Your task to perform on an android device: open the blinkit app and Add sensodyne toothpaste to cart in Blinkit
Image 0: 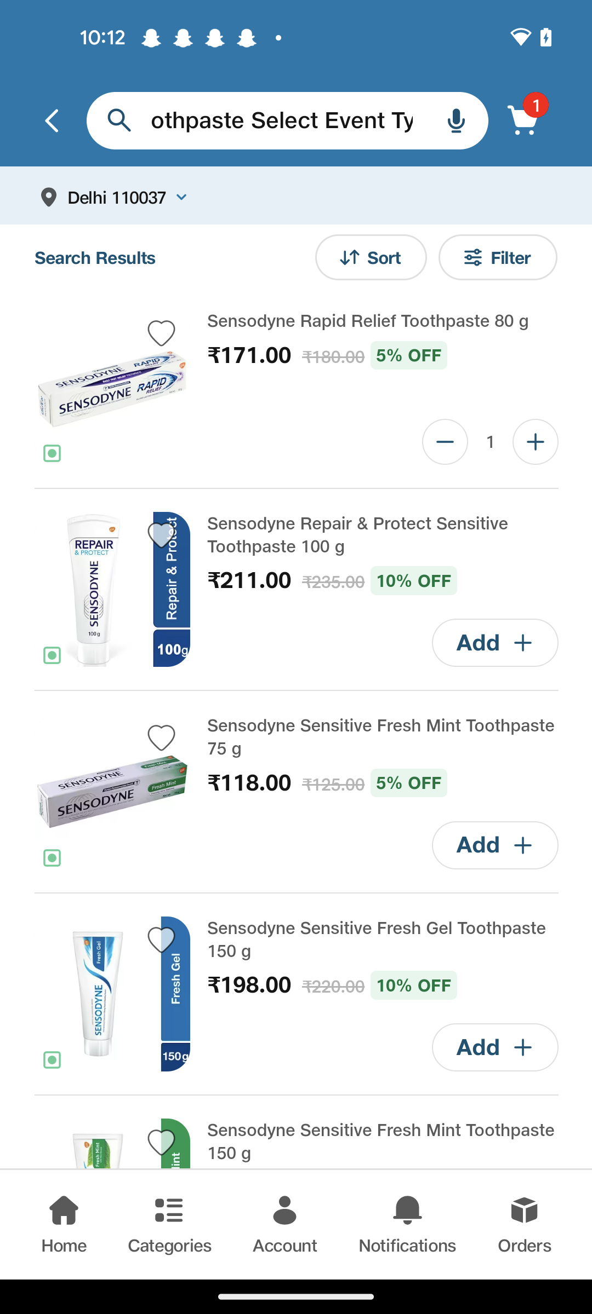
open the Blinkit app
Step 0: open app "Blinkit"
Image 1: 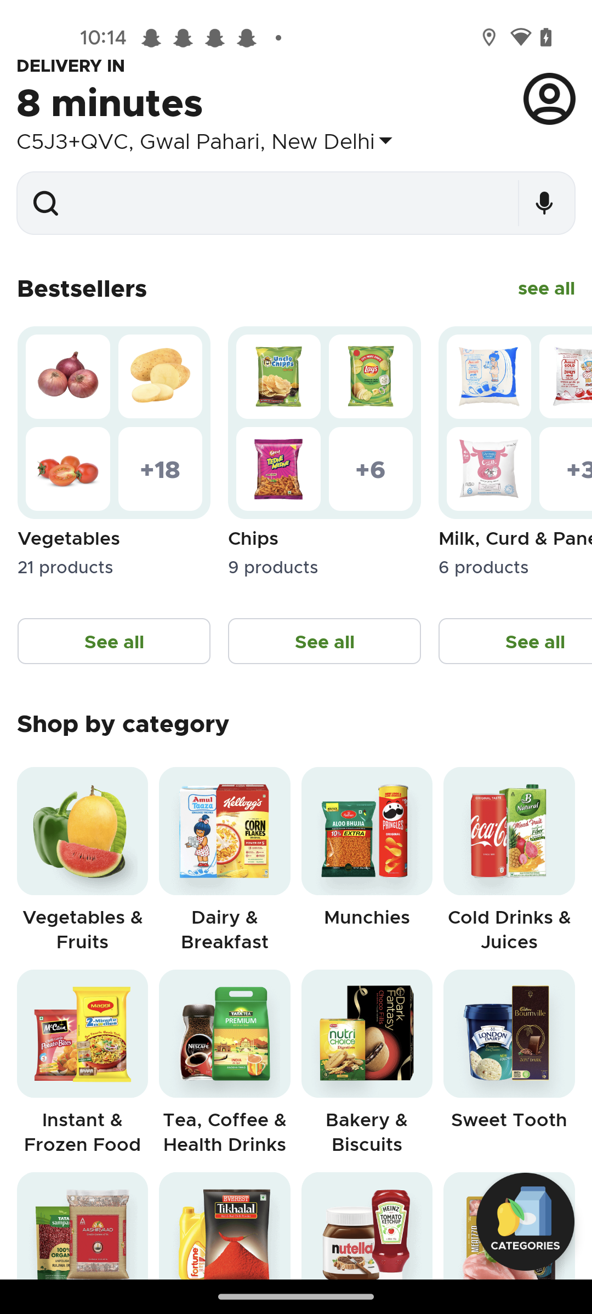
Click on the search icon 
Step 1: click (287, 203)
Image 2: 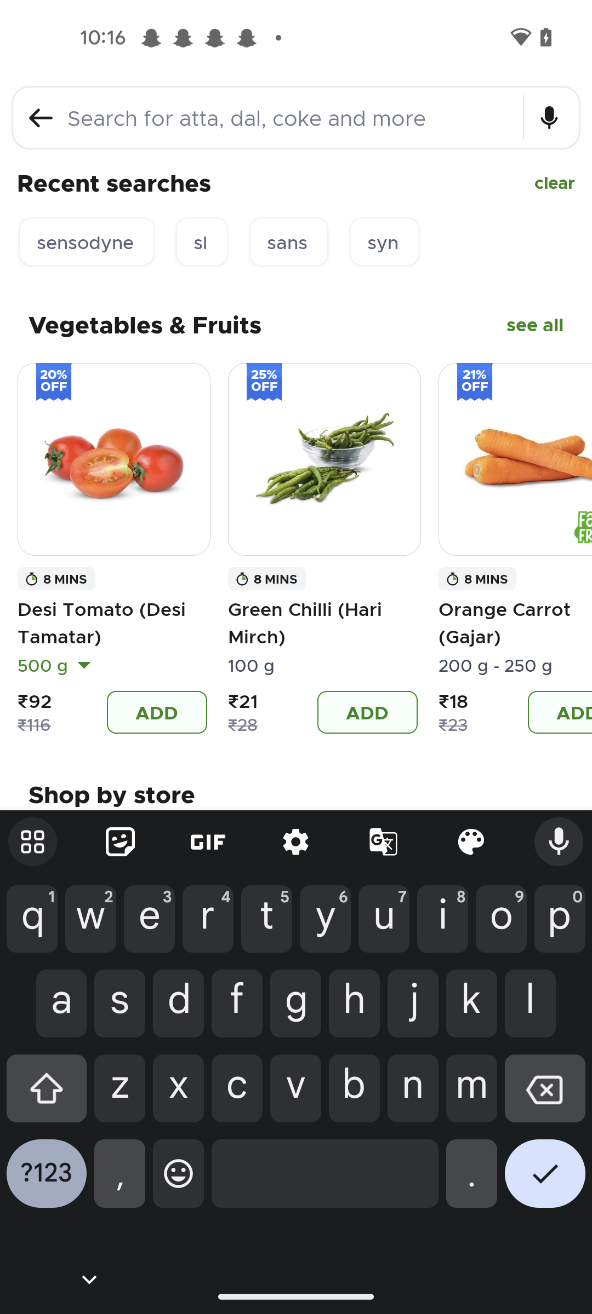
Enter as sensodyne toothpaste
Step 2: type "sensodyne toothpaste"
Image 3: 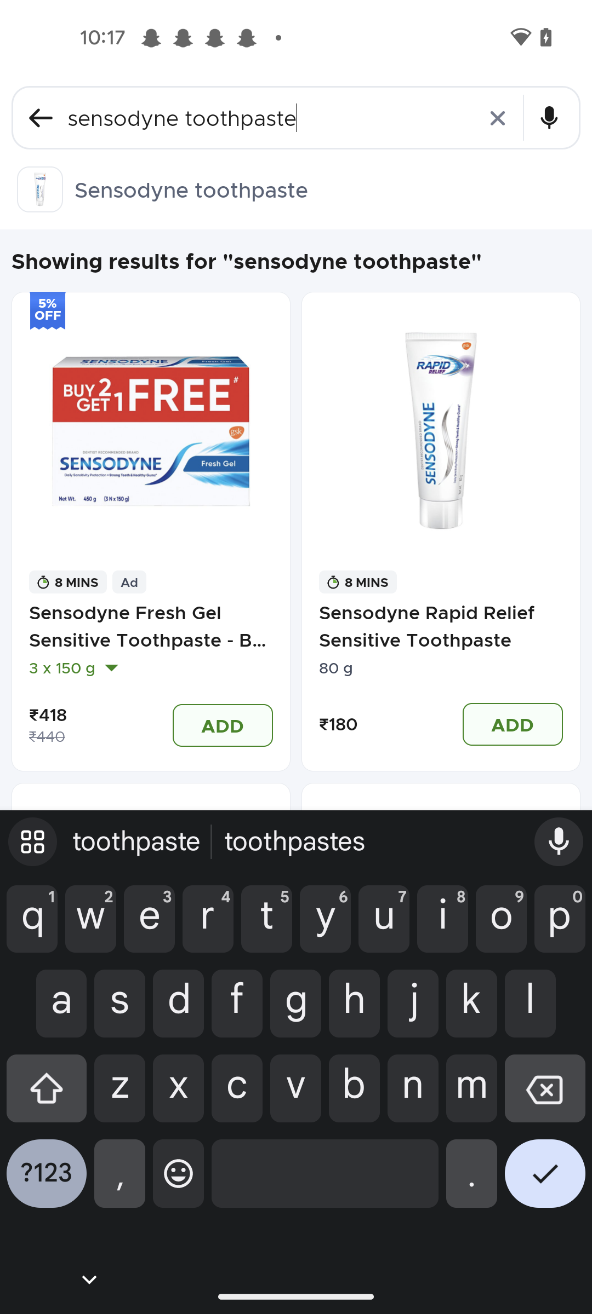
Click on the first result
Step 3: click (113, 459)
Image 4: 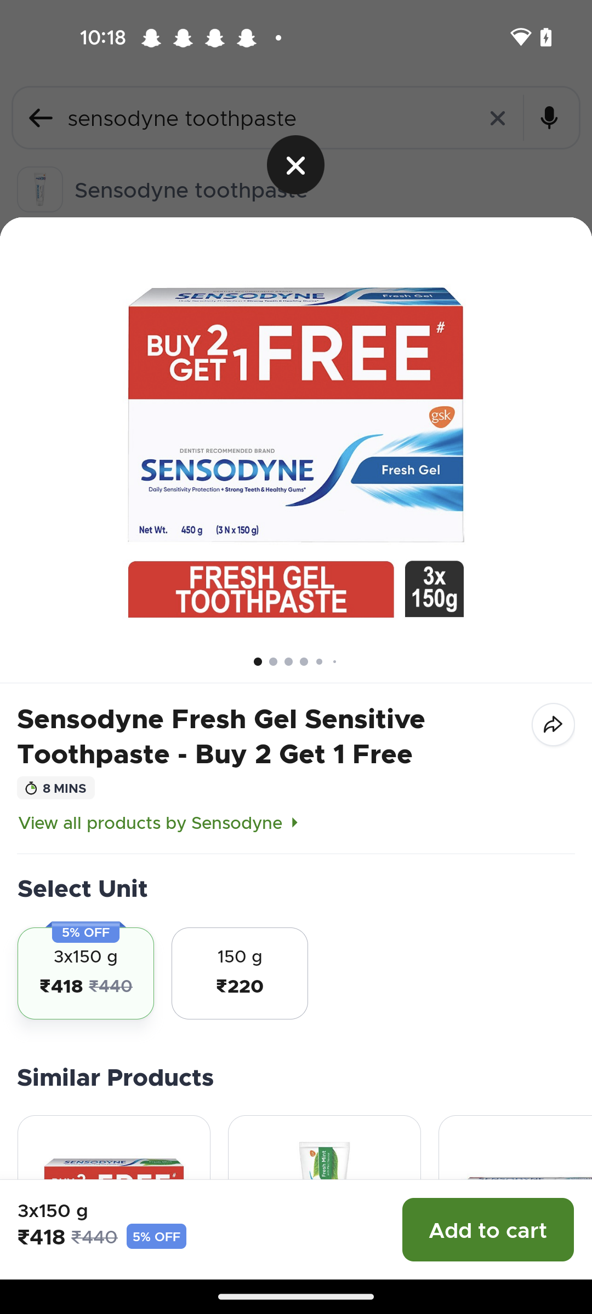
Click on the Add to cart button 
Step 4: click (488, 1230)